Your task to perform on an android device: I want to use the Notepad app to update my grocery list and add broccoli to it.
Image 0: 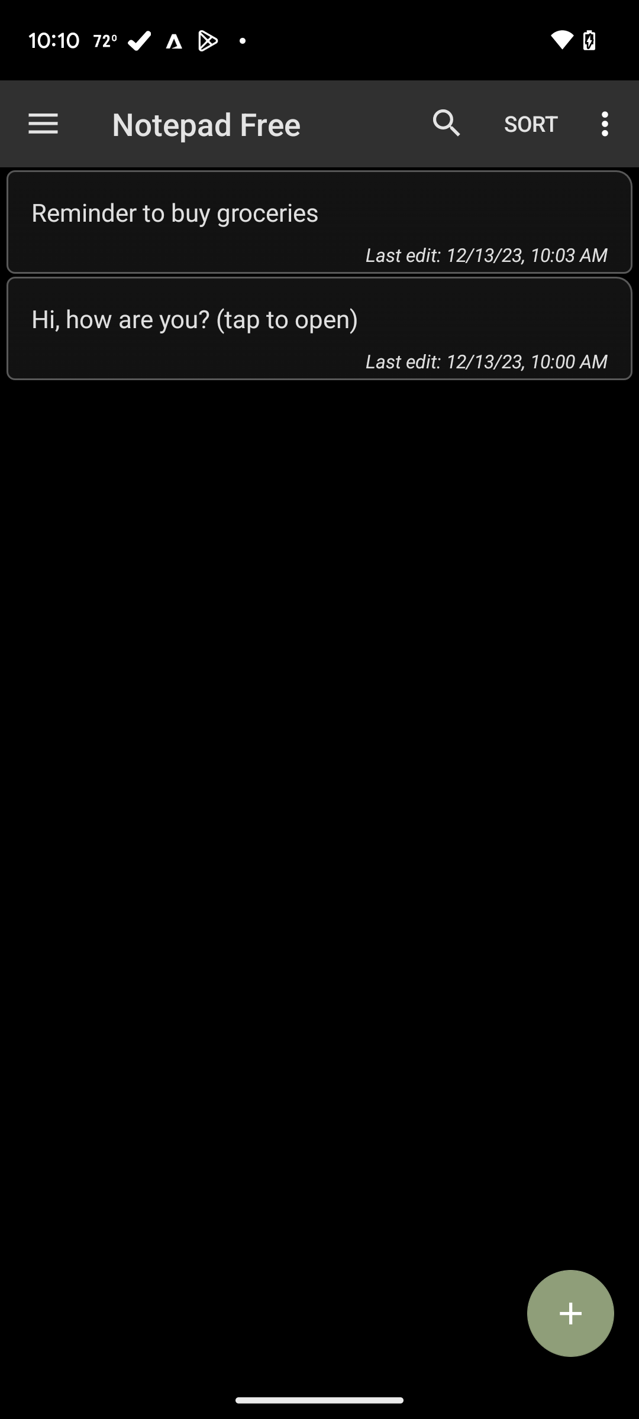
Click on reminder to buy groceries
Step 0: click (332, 212)
Image 1: 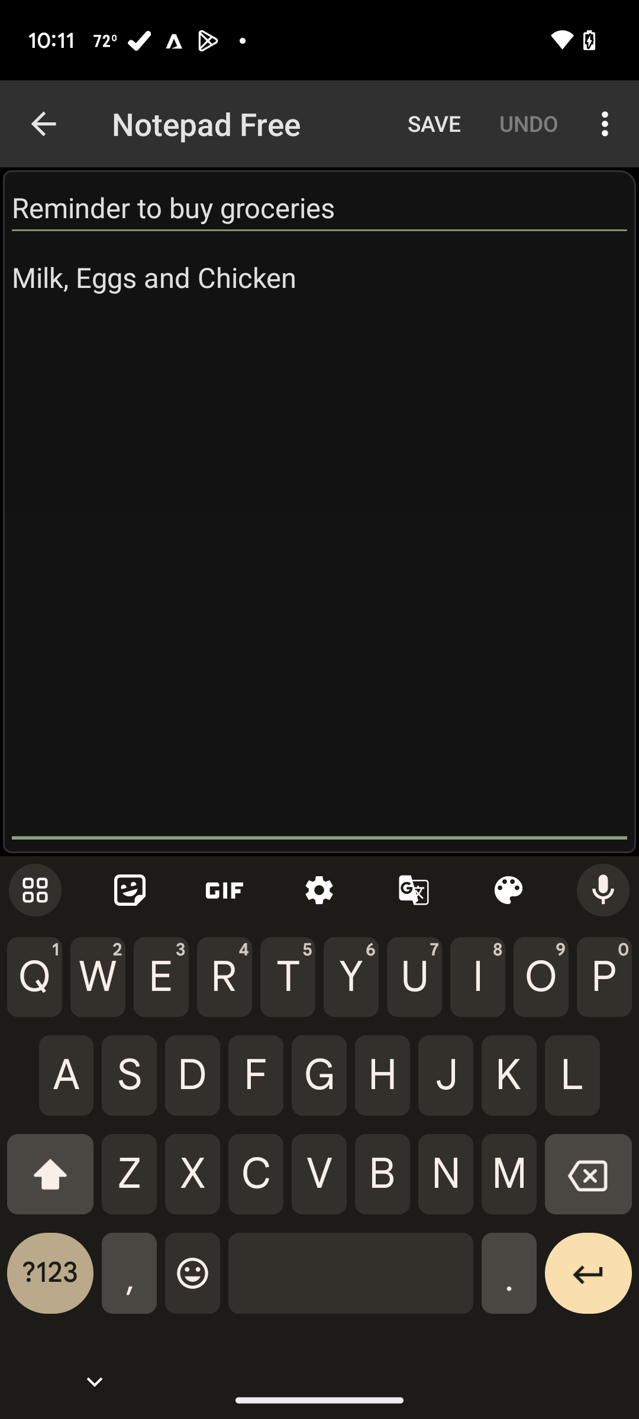
Add broccoli in it
Step 1: type "Milk, eggs, chicken and broccoli"
Image 2: 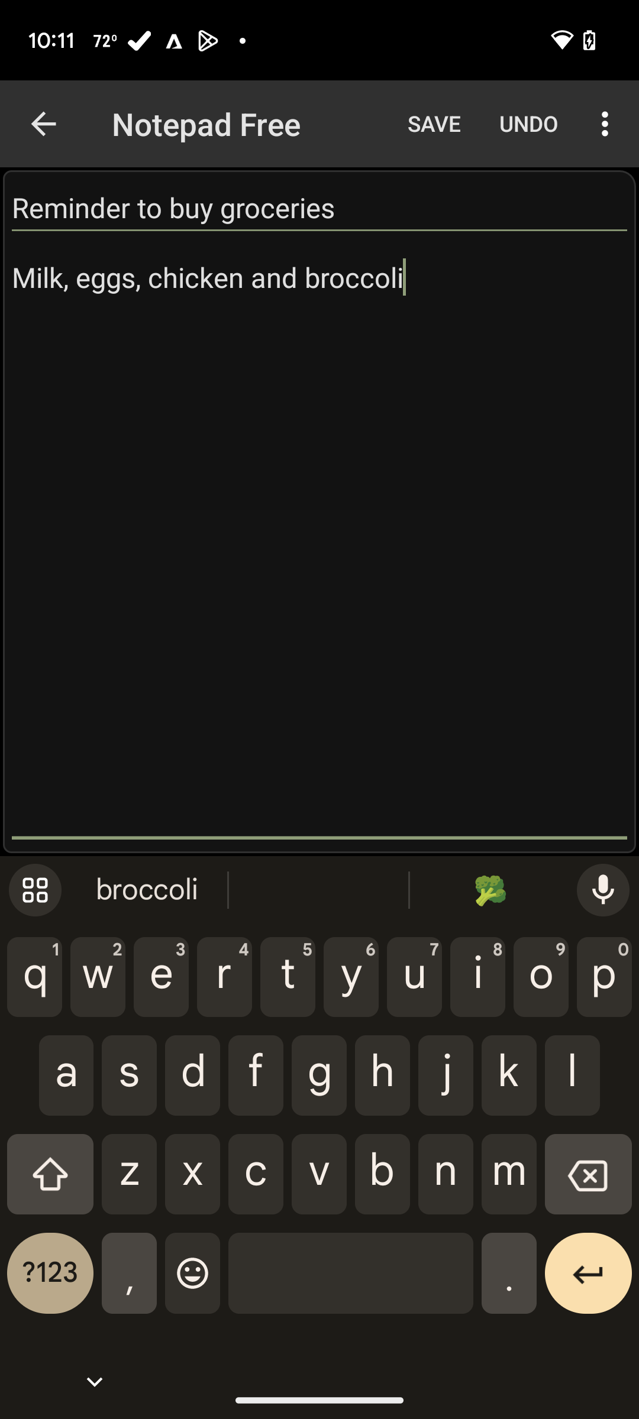
Click on save
Step 2: click (434, 124)